Your task to perform on an android device: I want to view my running progress on the Fit app.
Image 0: 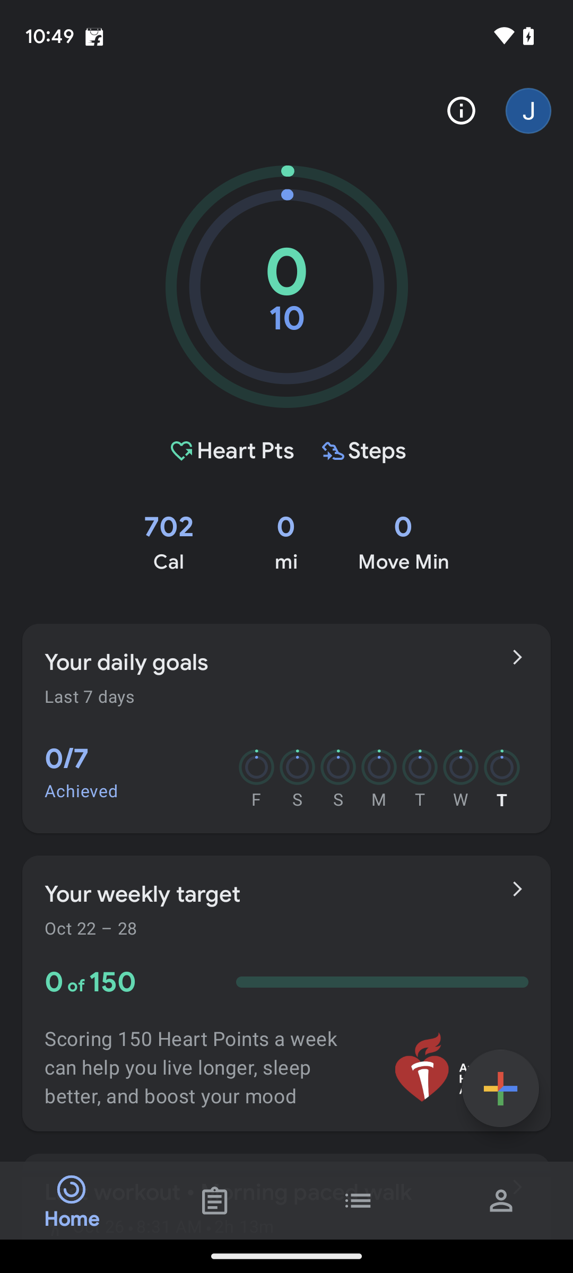
Tap on the second option at the side of the home icon to view progress.
Step 0: click (215, 1200)
Image 1: 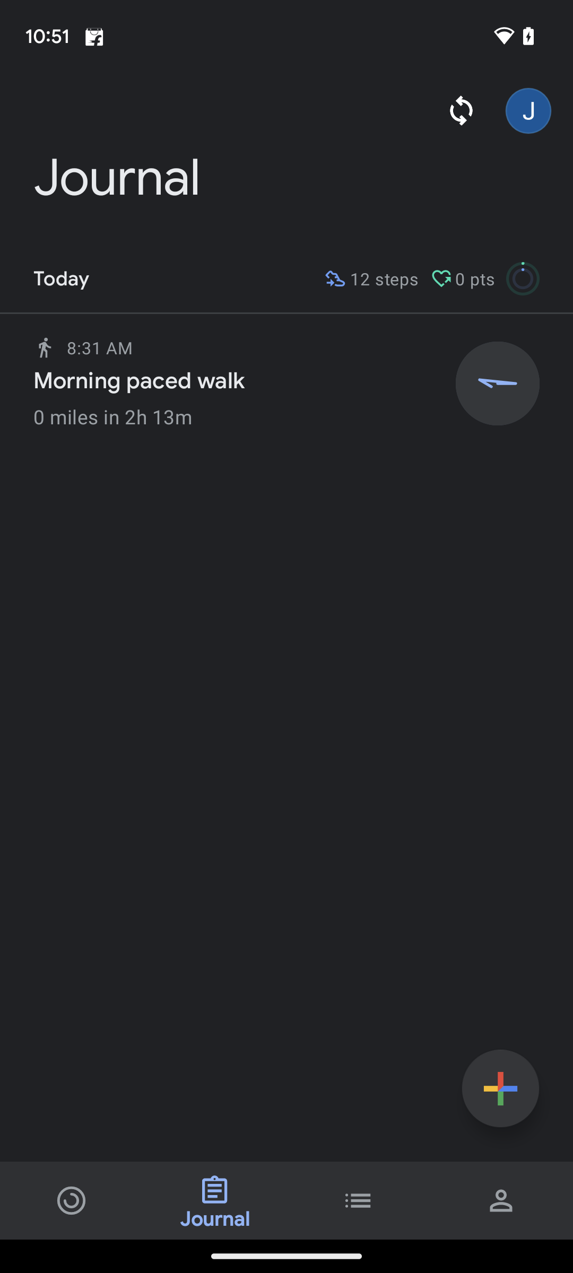
Tap on the morning pace walk.
Step 1: click (245, 380)